Your task to perform on an android device: Put a 1 kg Tomato Country in the cart using the JioMart app.
Image 0: 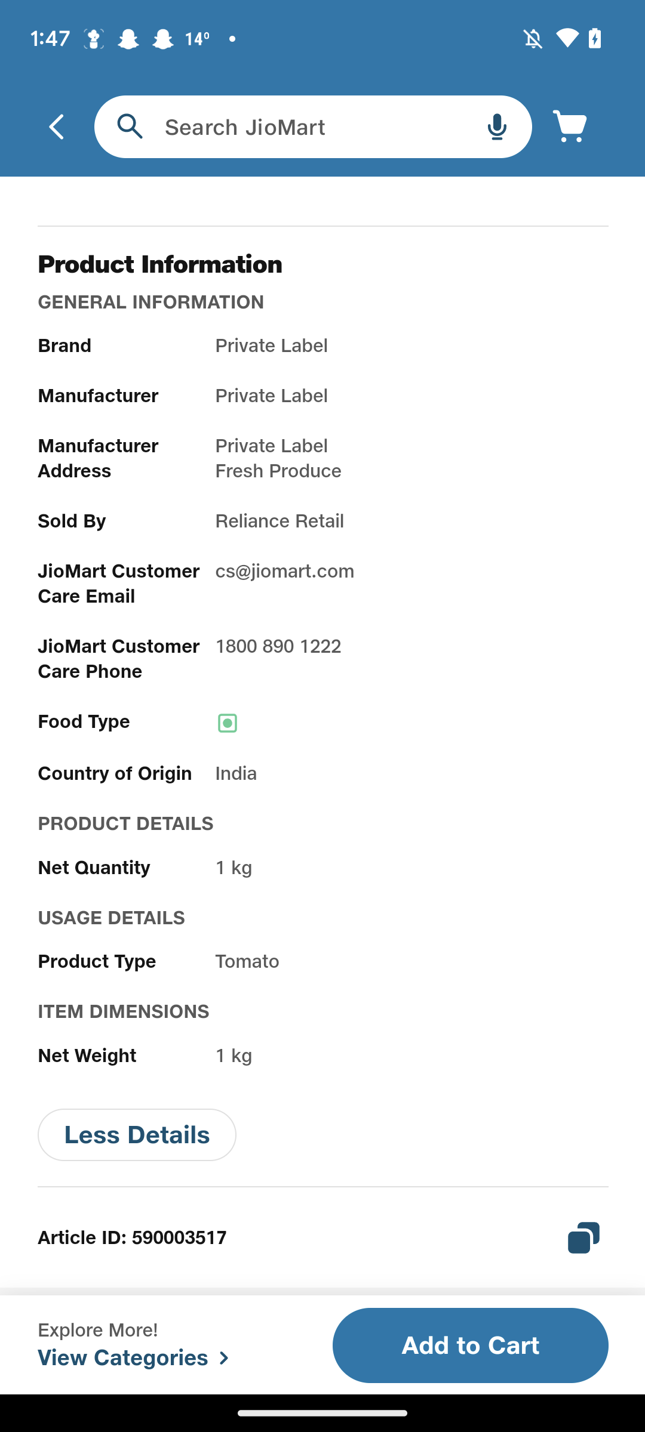
Click on Add to cart 
Step 0: click (324, 1350)